Your task to perform on an android device: The (B) natural mixed fruit is a nutritious choice. For further details, use the JioMart app.
Image 0: 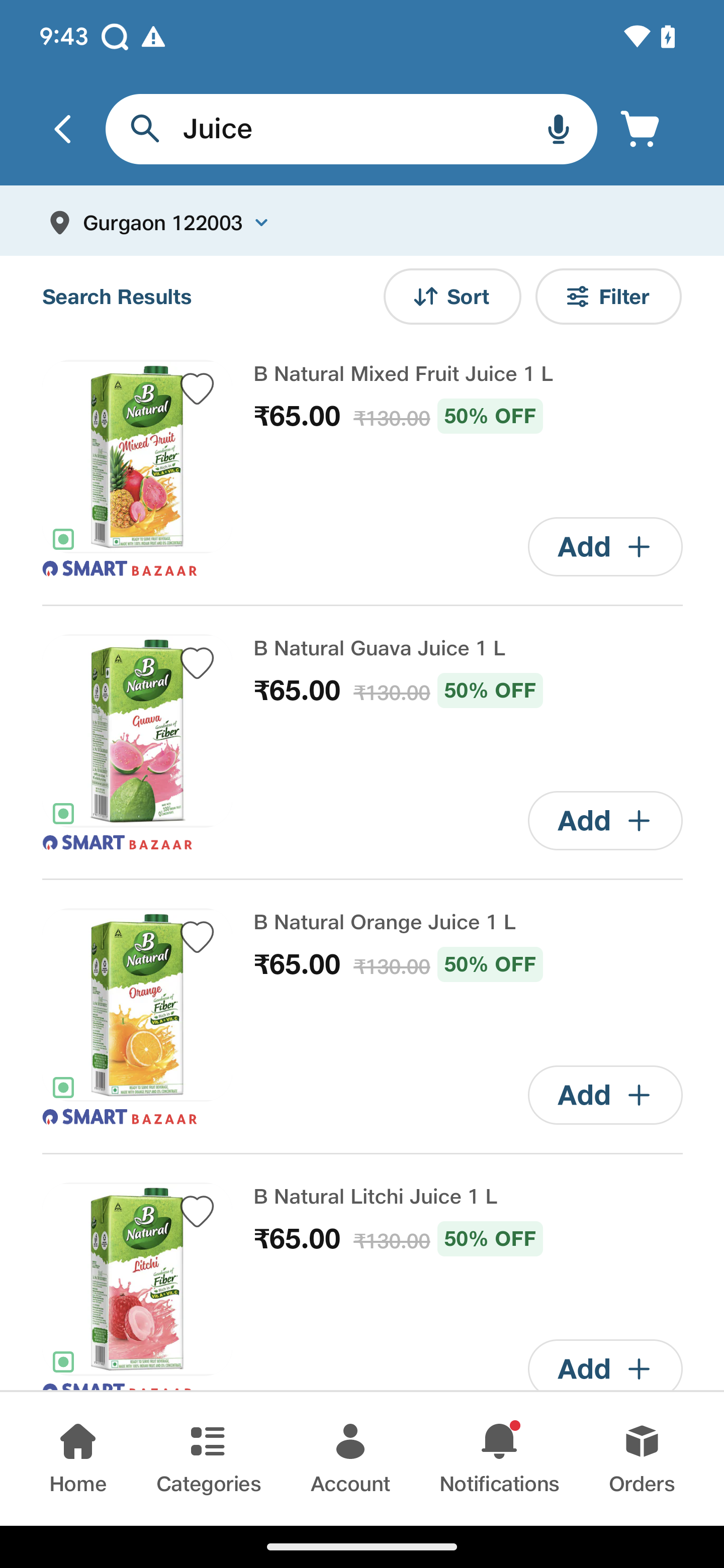
Click on the (B) natural mixed fruit
Step 0: click (137, 456)
Image 1: 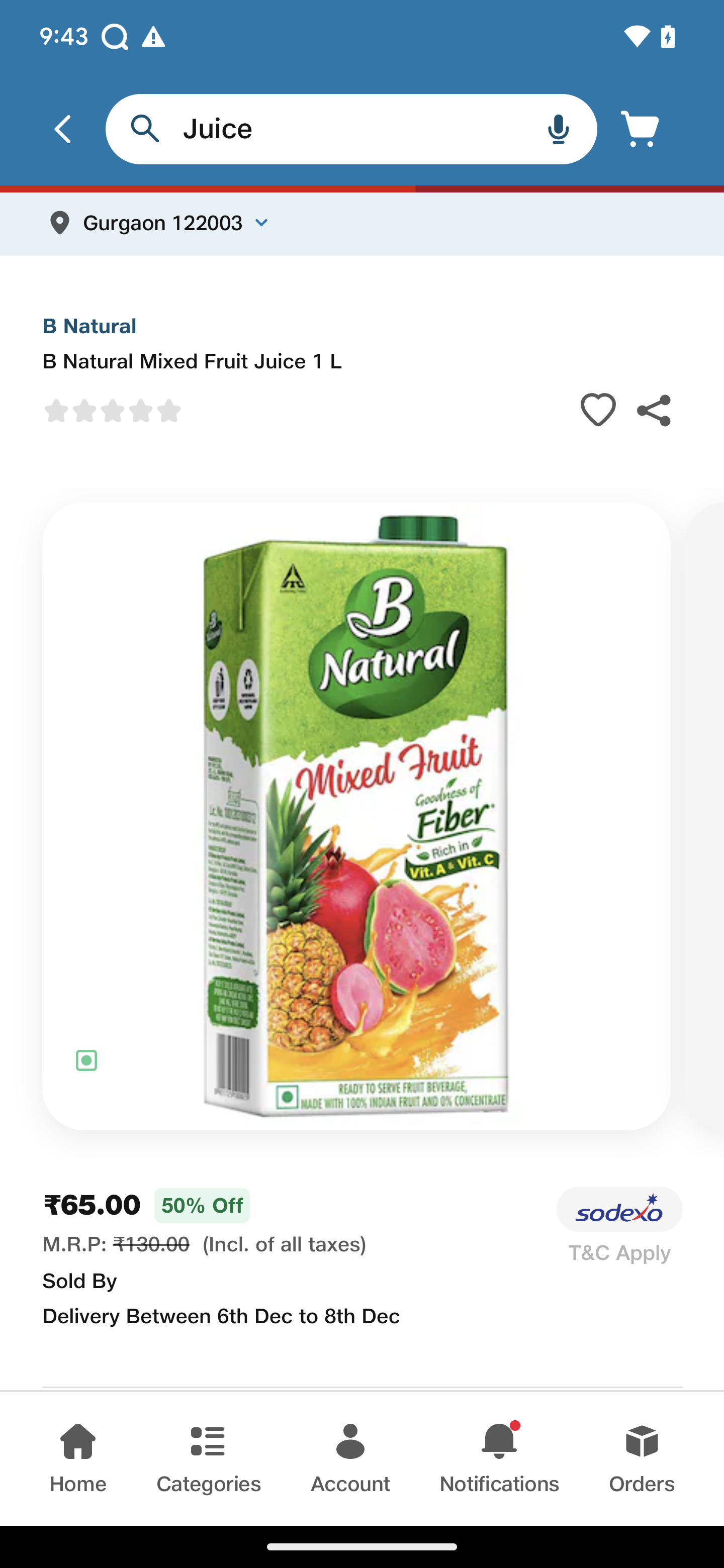
Swipe up on the screen to view the details 
Step 1: scroll down
Image 2: 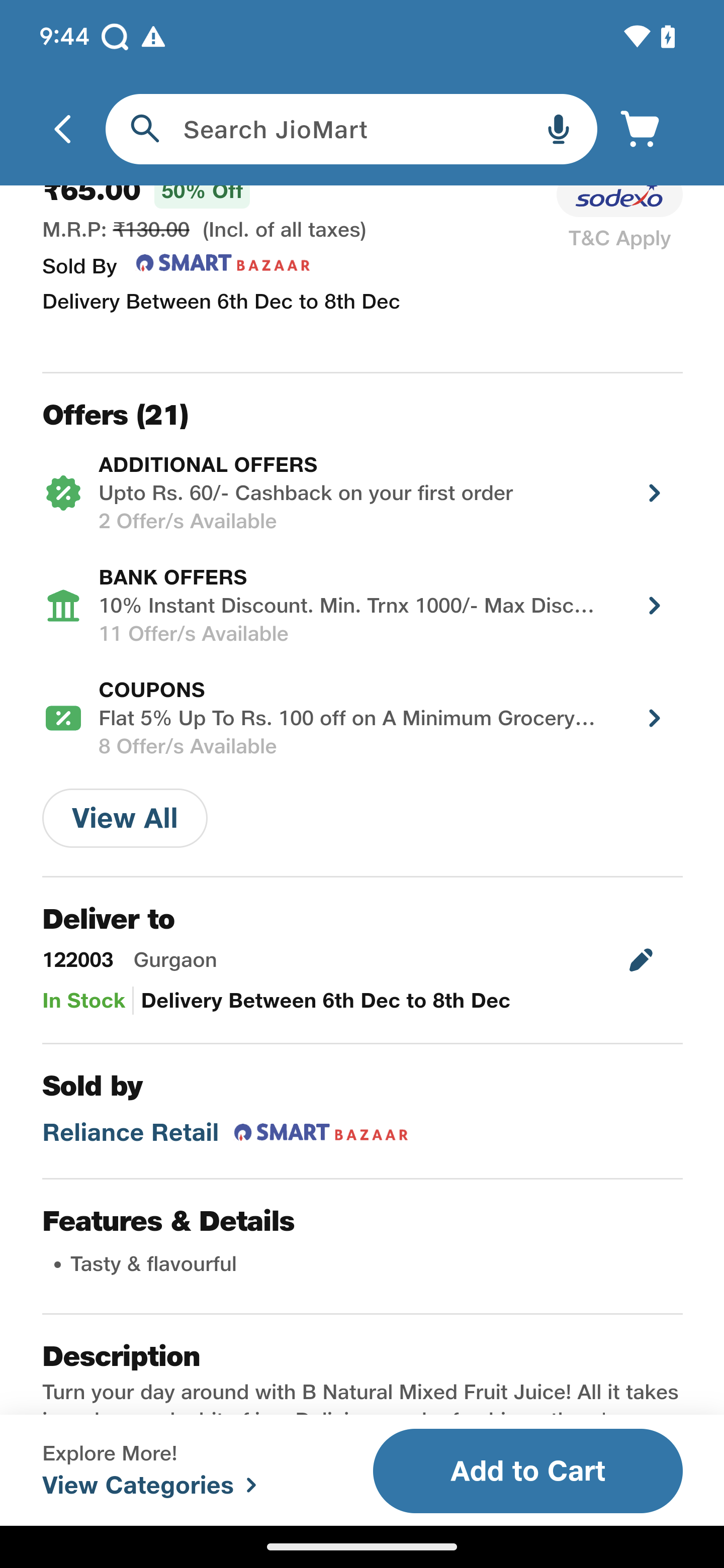
Swipe up on the screen to view the details 
Step 2: scroll down